Your task to perform on an android device:  I want to Move an email of Netali Larson to a Social folder
Image 2: 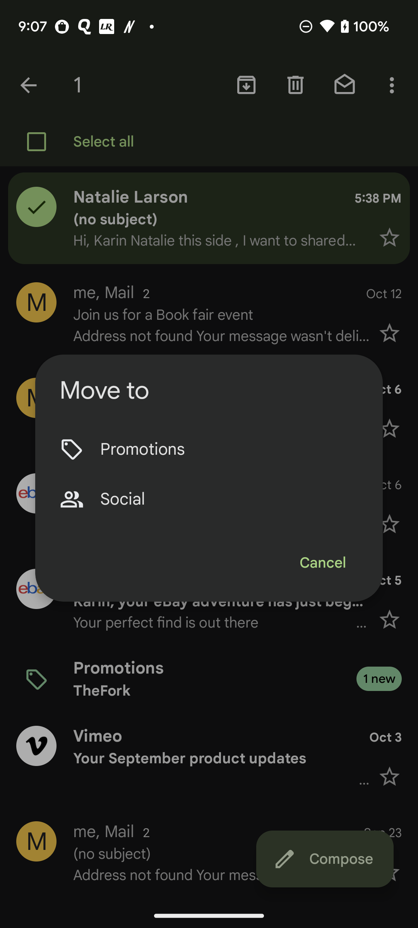
Click on the social option 
Step 2: click (229, 499)